Your task to perform on an android device: Open the Gmail App, Select the Jotform mail and Go to the Delete Icon to delete the Jotform Mail. 
Image 1: 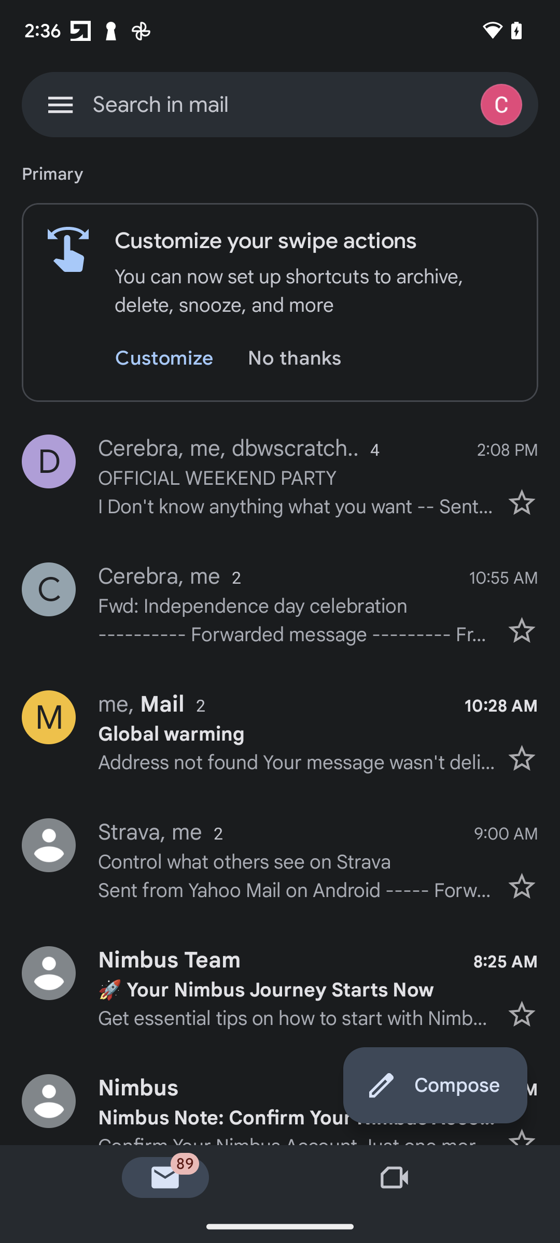
swipe up the screen to see the Jotform mail 
Step 1: scroll down
Image 2: 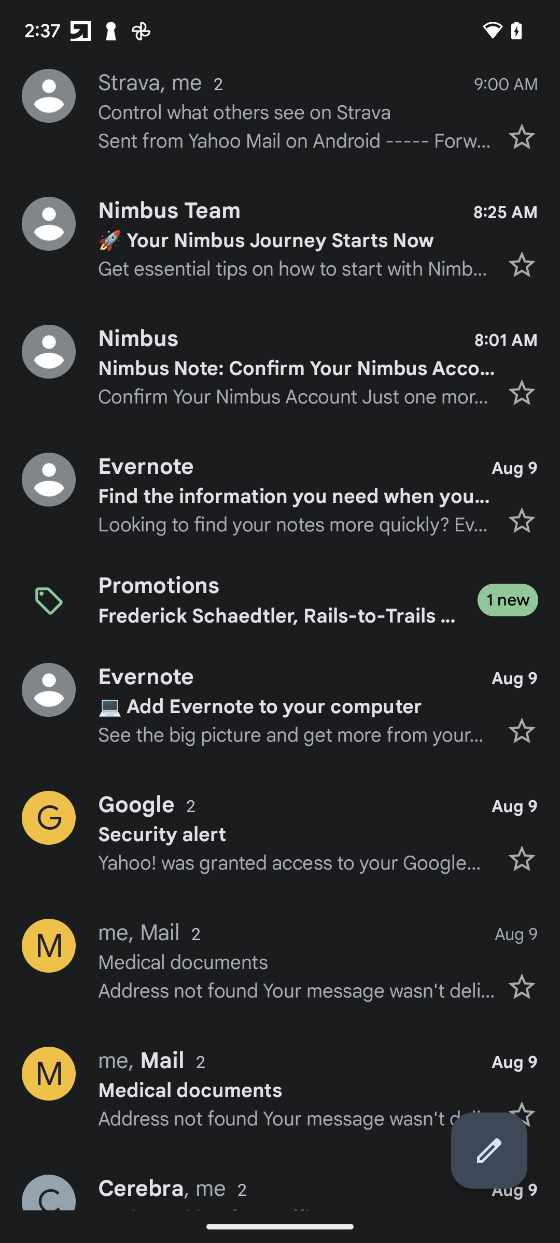
swipe up the screen to see the Jotform mail 
Step 2: scroll down
Image 3: 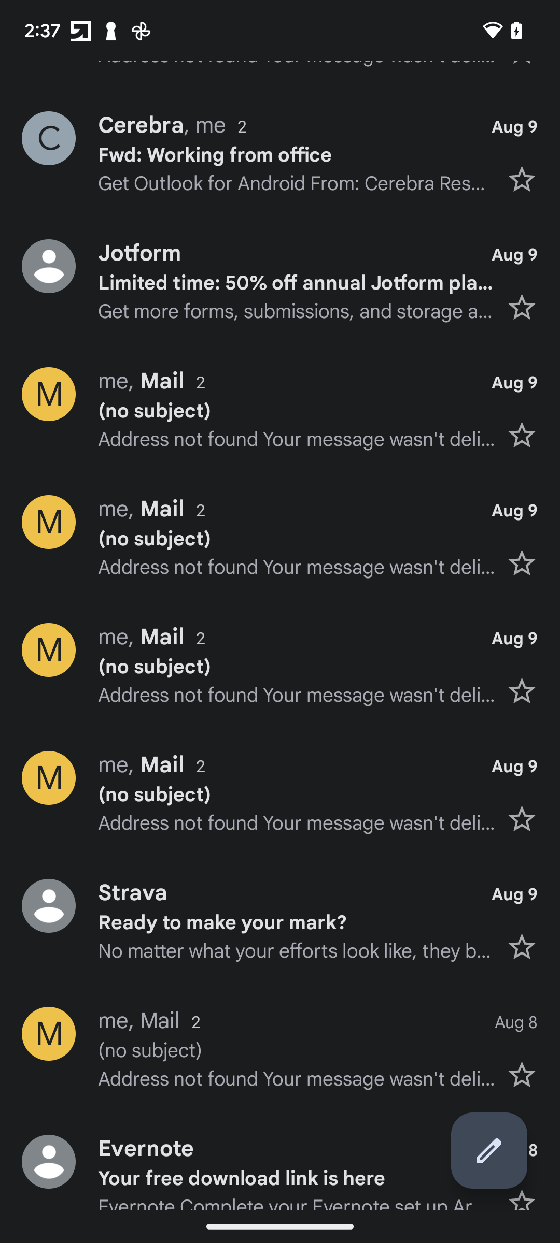
swipe up the screen to see the Jotform mail 
Step 3: scroll down
Image 4: 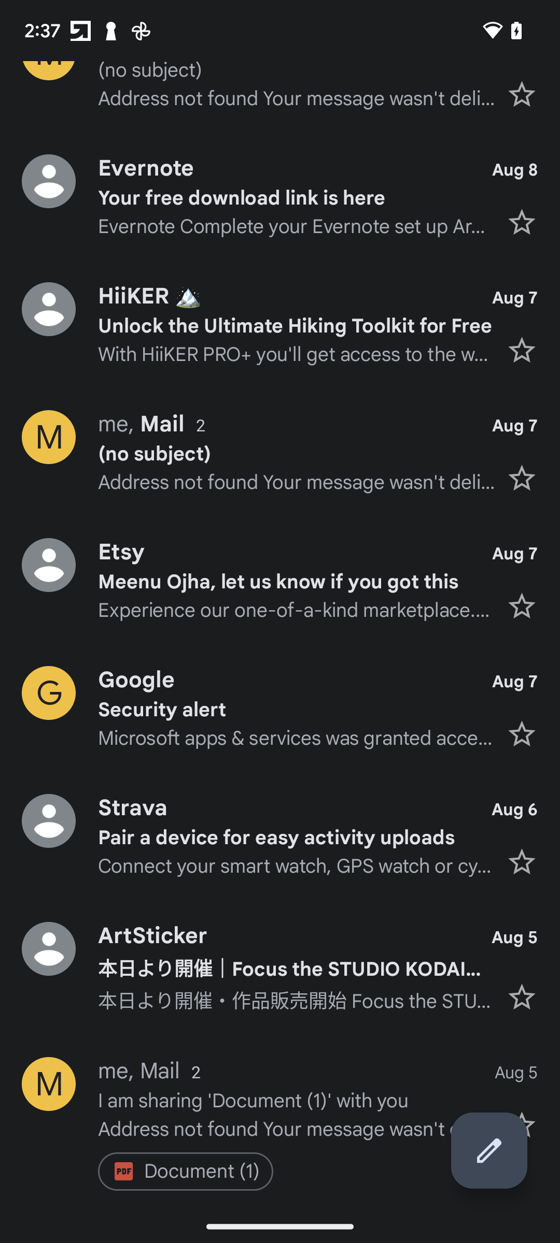
swipe up the screen to see the Jotform mail 
Step 4: scroll down
Image 5: 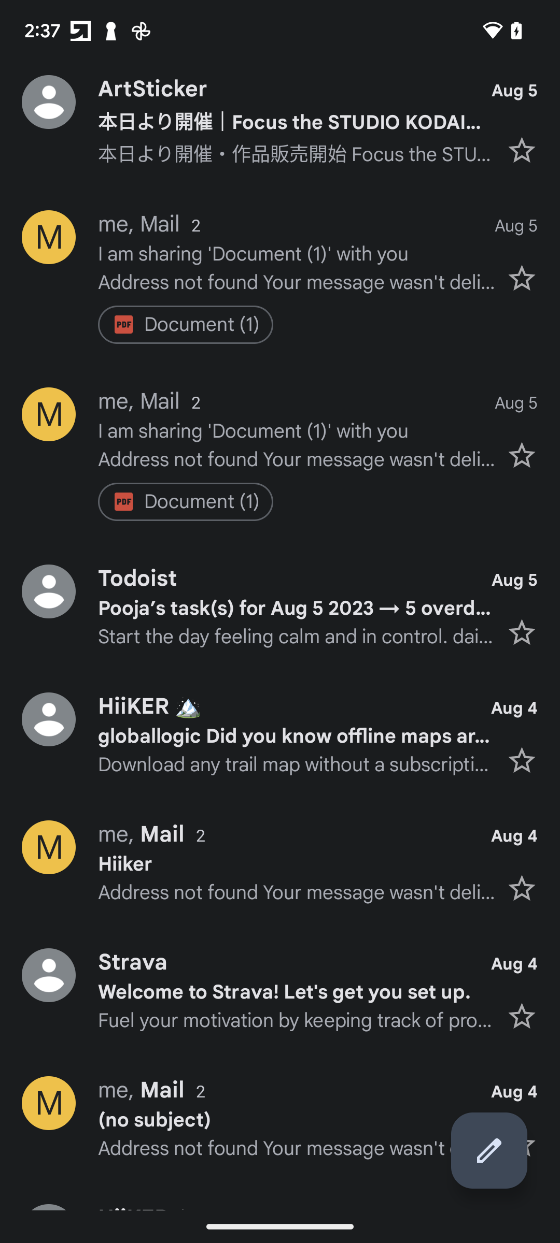
swipe up the screen to see the Jotform mail 
Step 5: scroll down
Image 6: 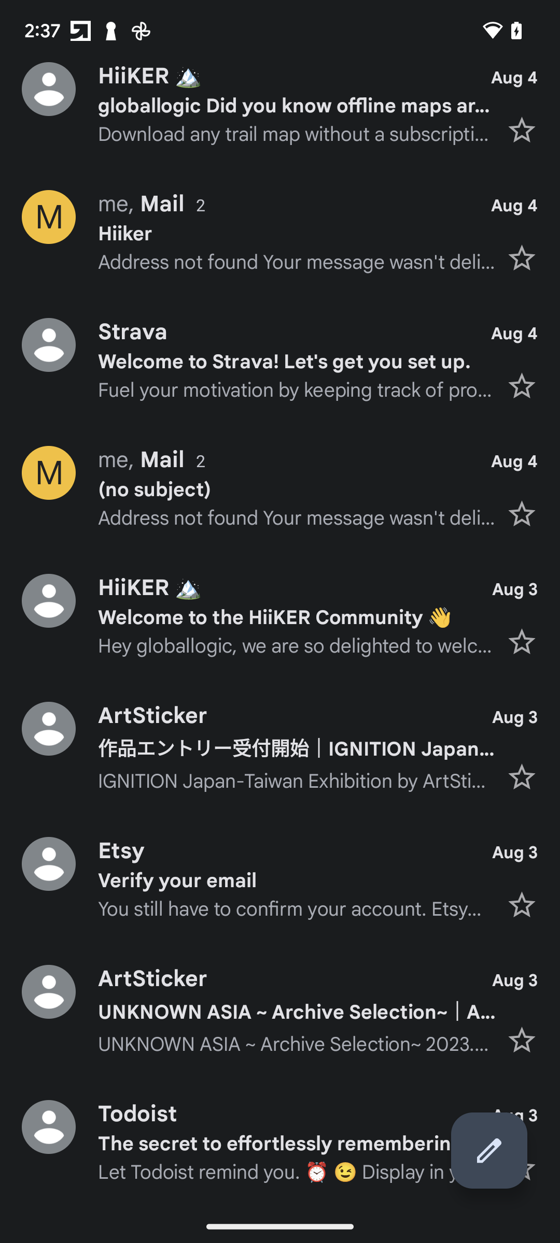
swipe up the screen to see the Jotform mail 
Step 6: scroll down
Image 7: 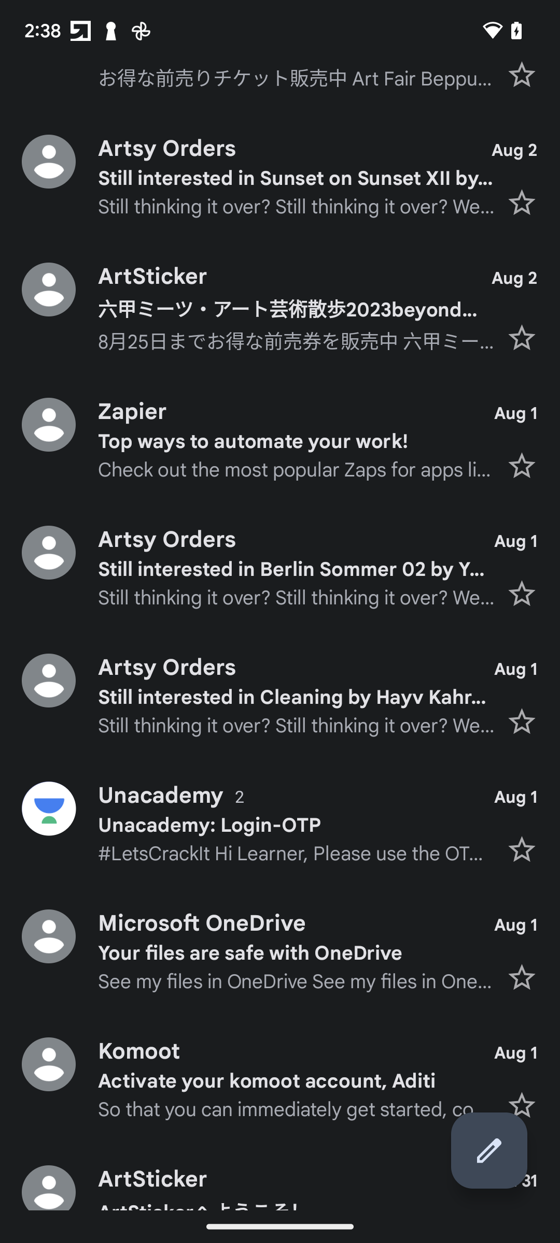
Swipe down the screen 
Step 7: click (296, 1081)
Image 8: 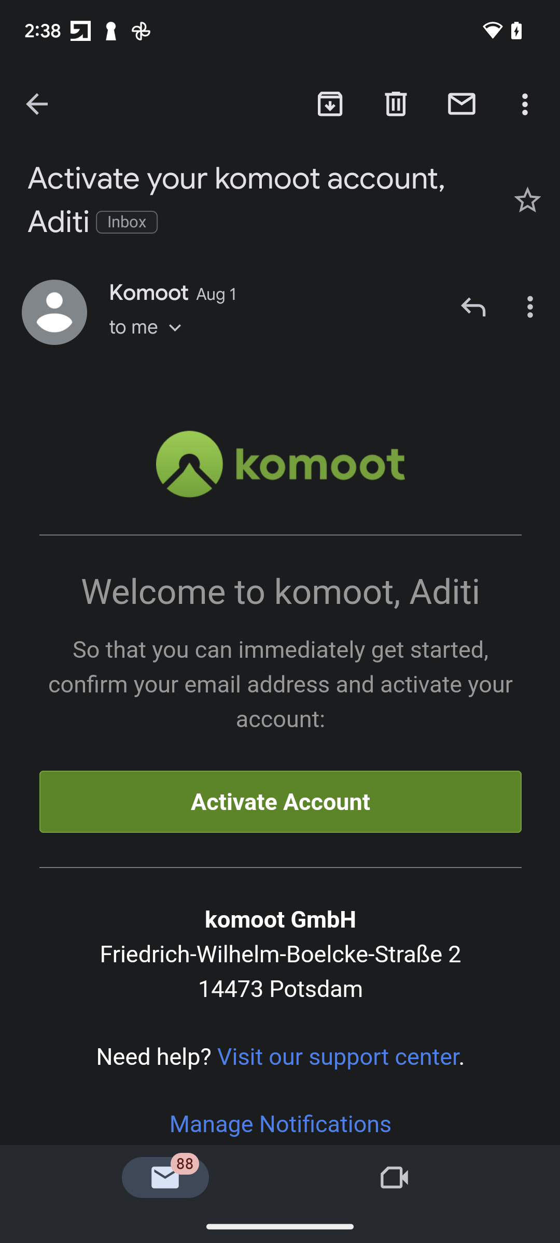
Click on the Go back Button 
Step 8: click (38, 104)
Image 9: 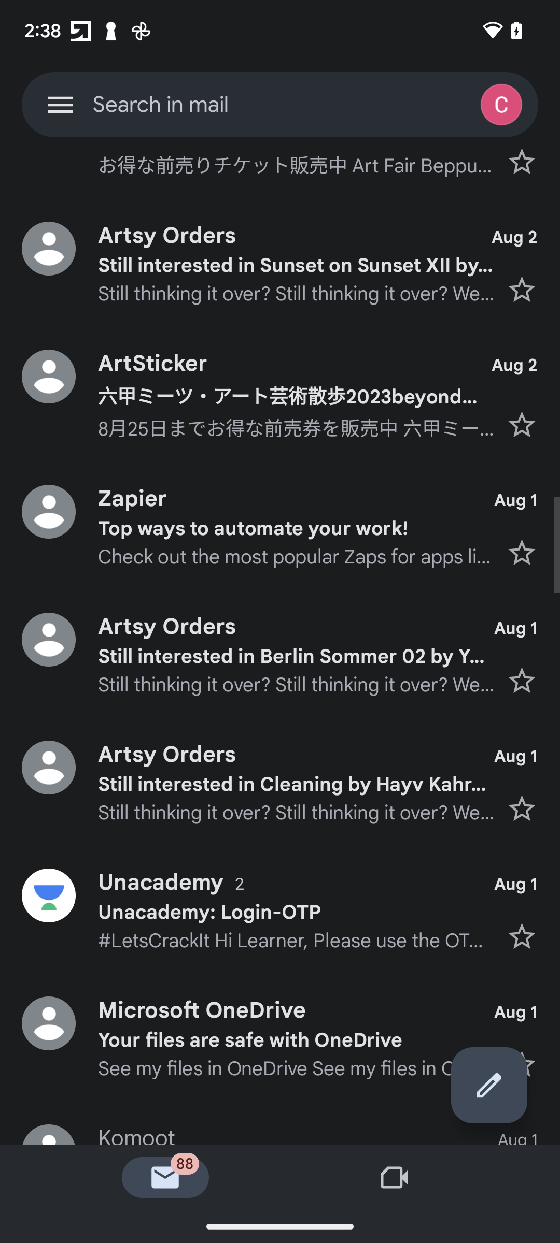
Swipe down the Screen 
Step 9: scroll up
Image 10: 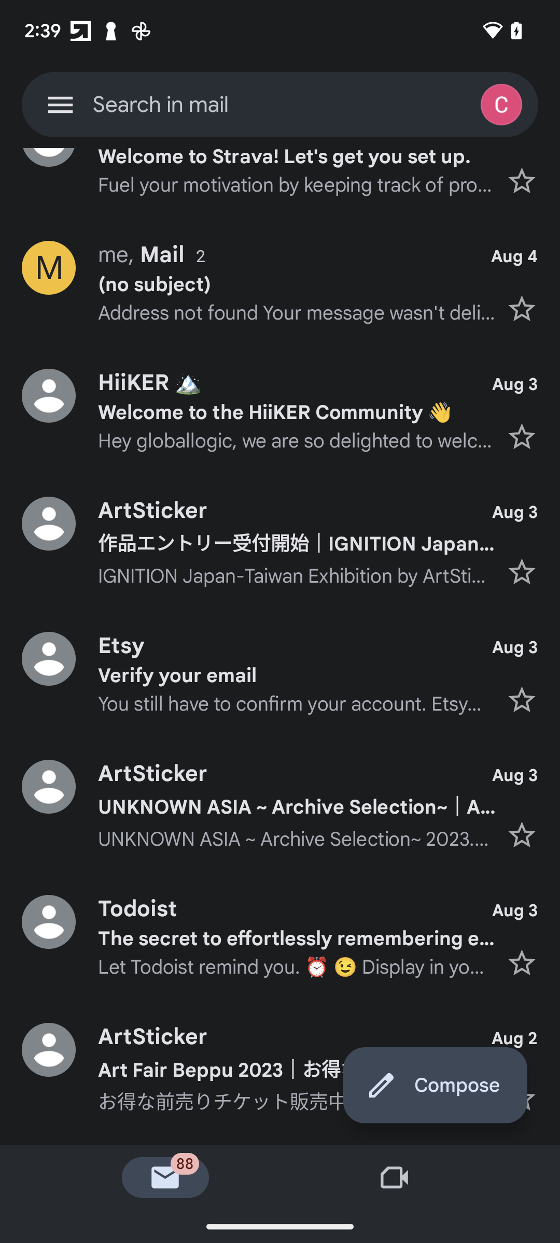
Swipe down the Screen 
Step 10: scroll up
Image 11: 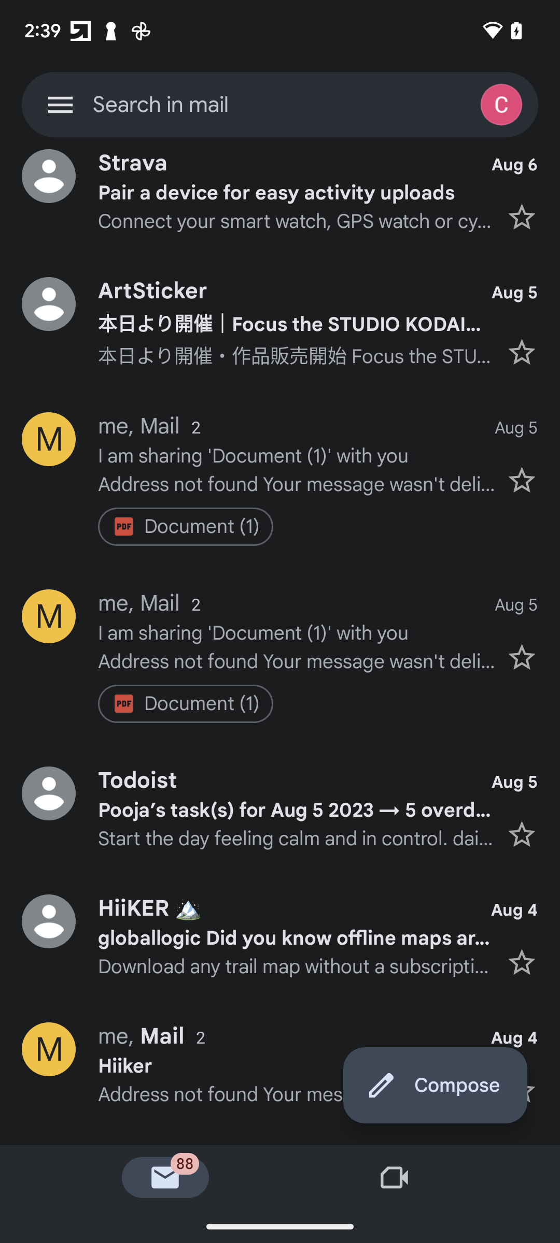
Swipe down the Screen 
Step 11: scroll up
Image 12: 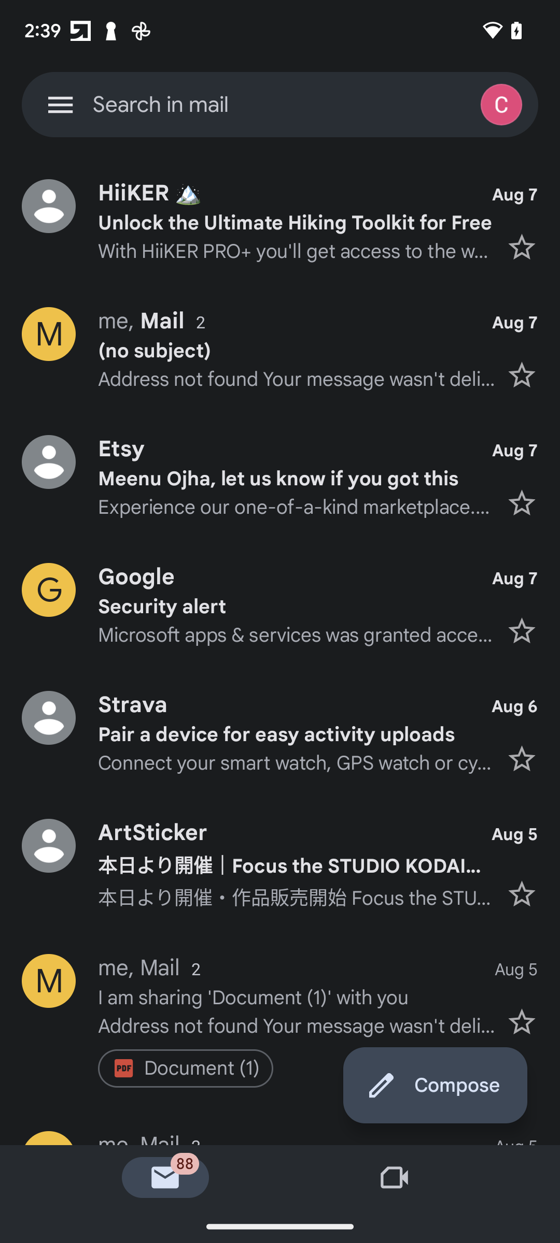
Swipe down the Screen 
Step 12: scroll up
Image 13: 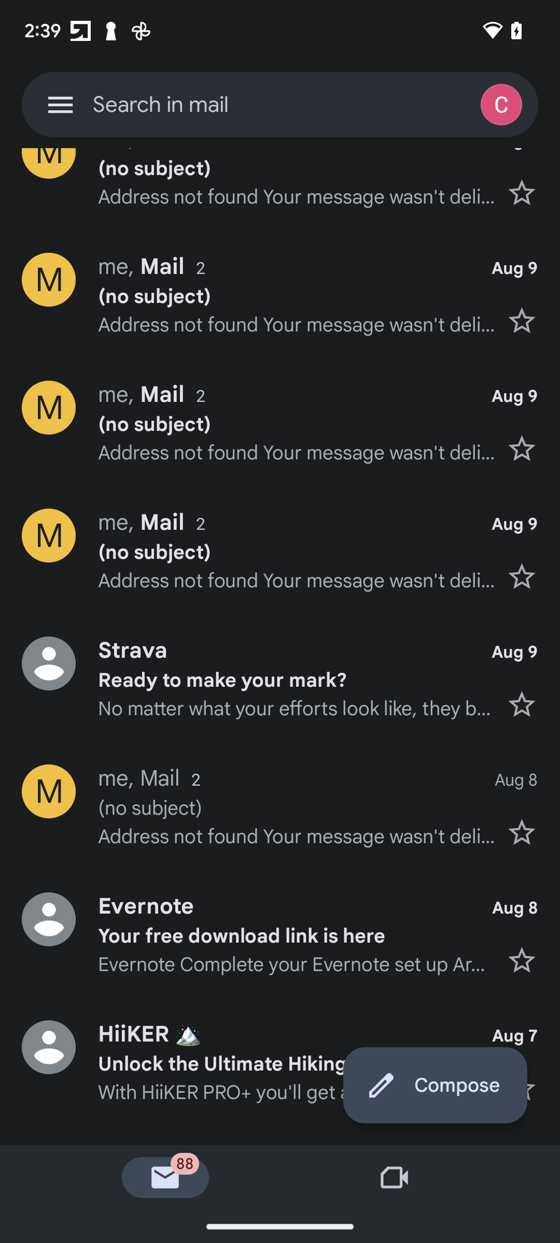
Swipe down the Screen 
Step 13: scroll up
Image 14: 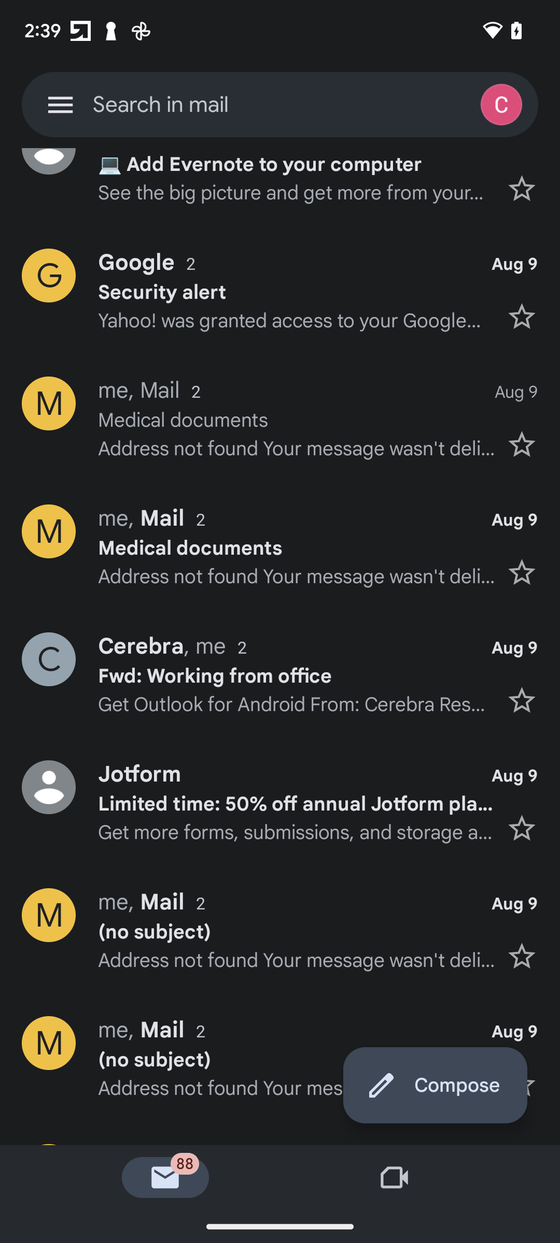
Click on the Jotform mail 
Step 14: click (289, 774)
Image 15: 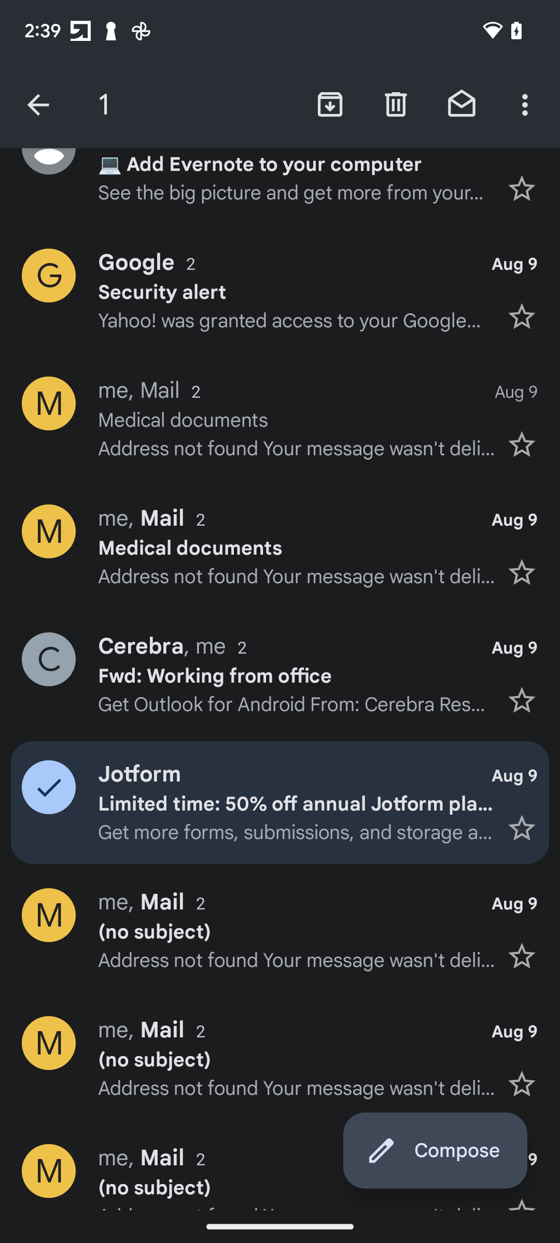
Click on the Jotform mail 
Step 15: click (289, 774)
Image 17: 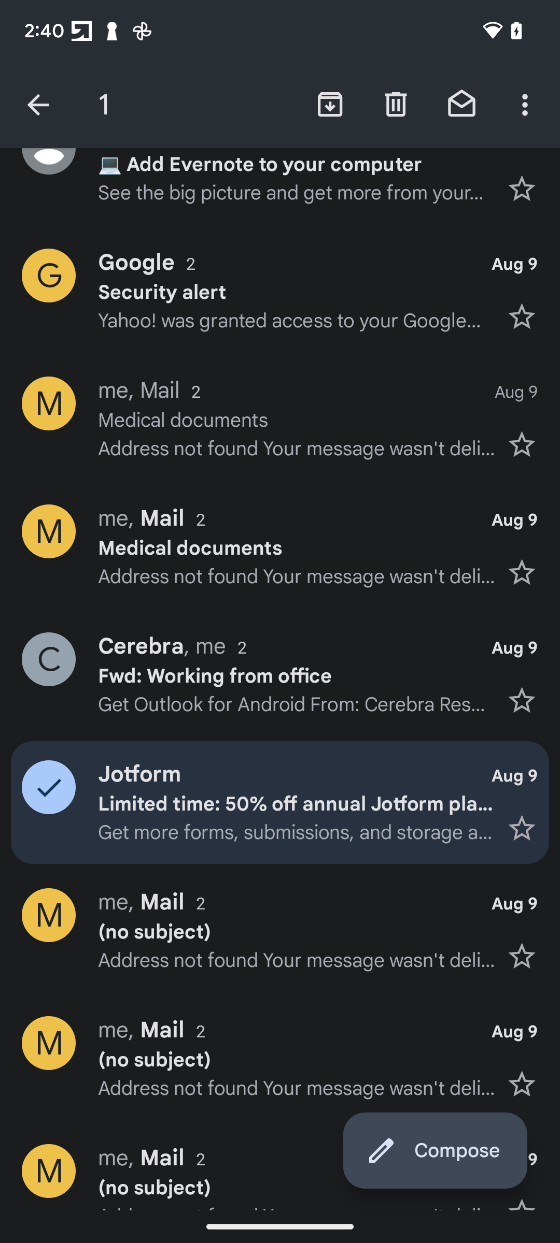
Go to the Delete Icon 
Step 17: click (396, 104)